Your task to perform on an android device: To quickly look it up, I want to open the existing Invitation docx in the Polaris Office app.
Image 0: 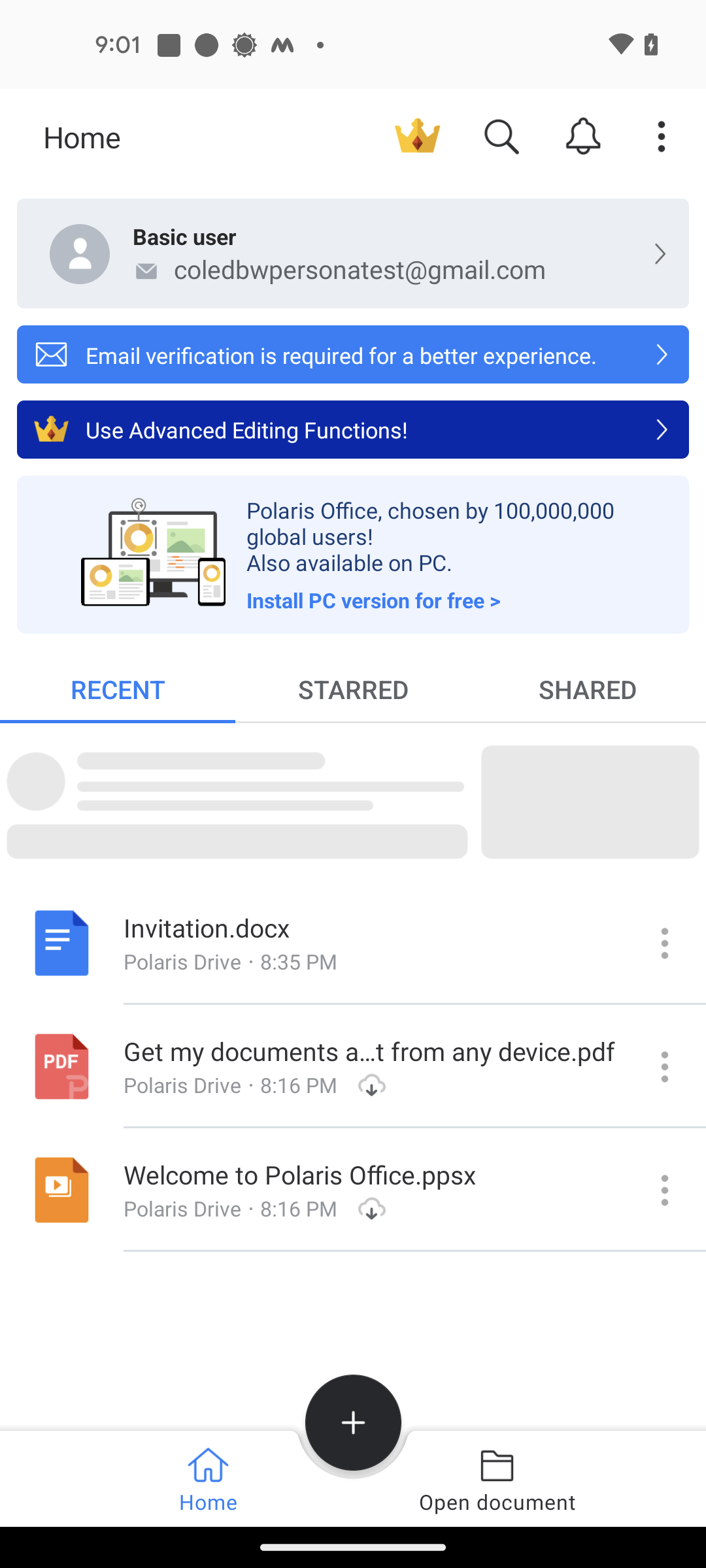
Open the Invitation.docx
Step 0: click (230, 960)
Image 1: 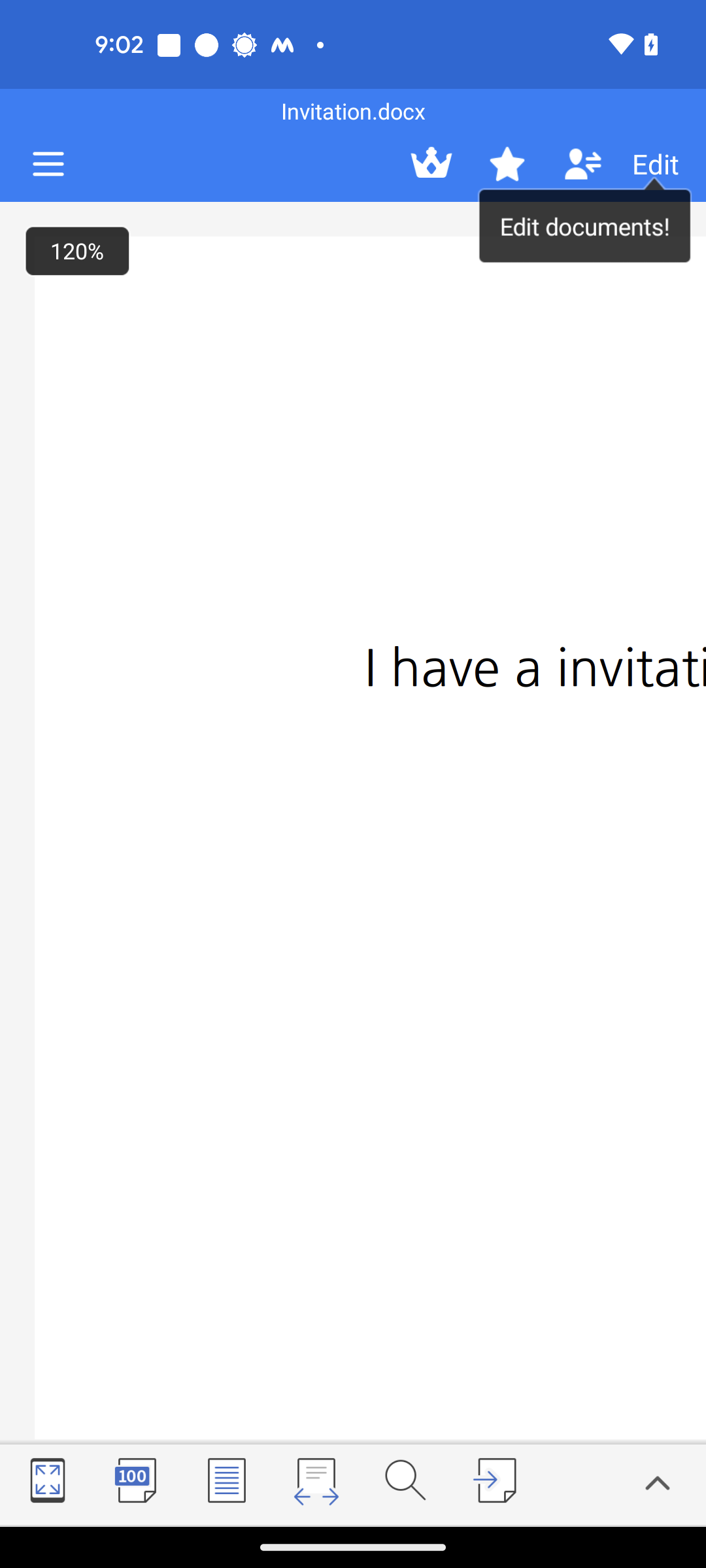
Click on the Expand icon at the bottom left corner of the screen
Step 1: click (52, 1480)
Image 2: 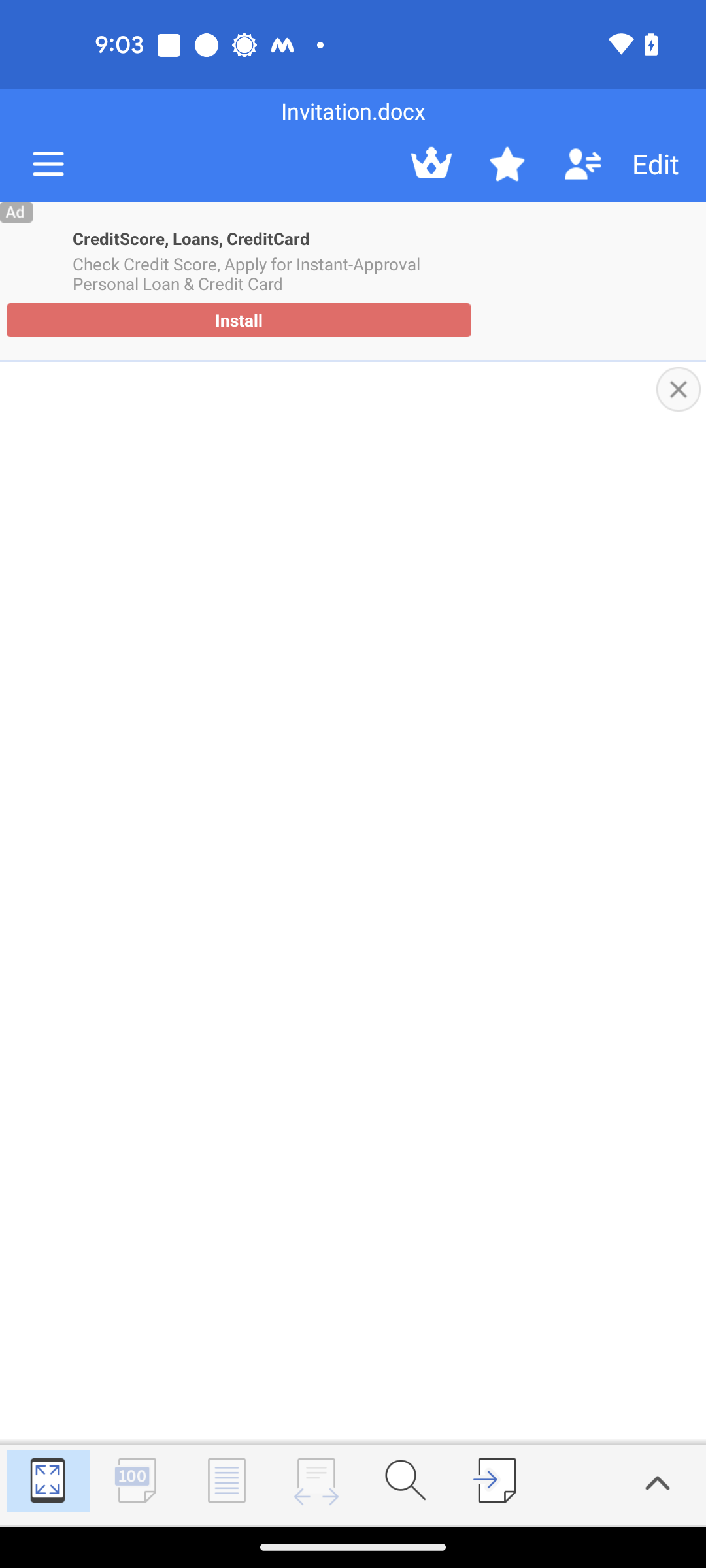
Click on the Close icon below the pop up
Step 2: click (677, 391)
Image 3: 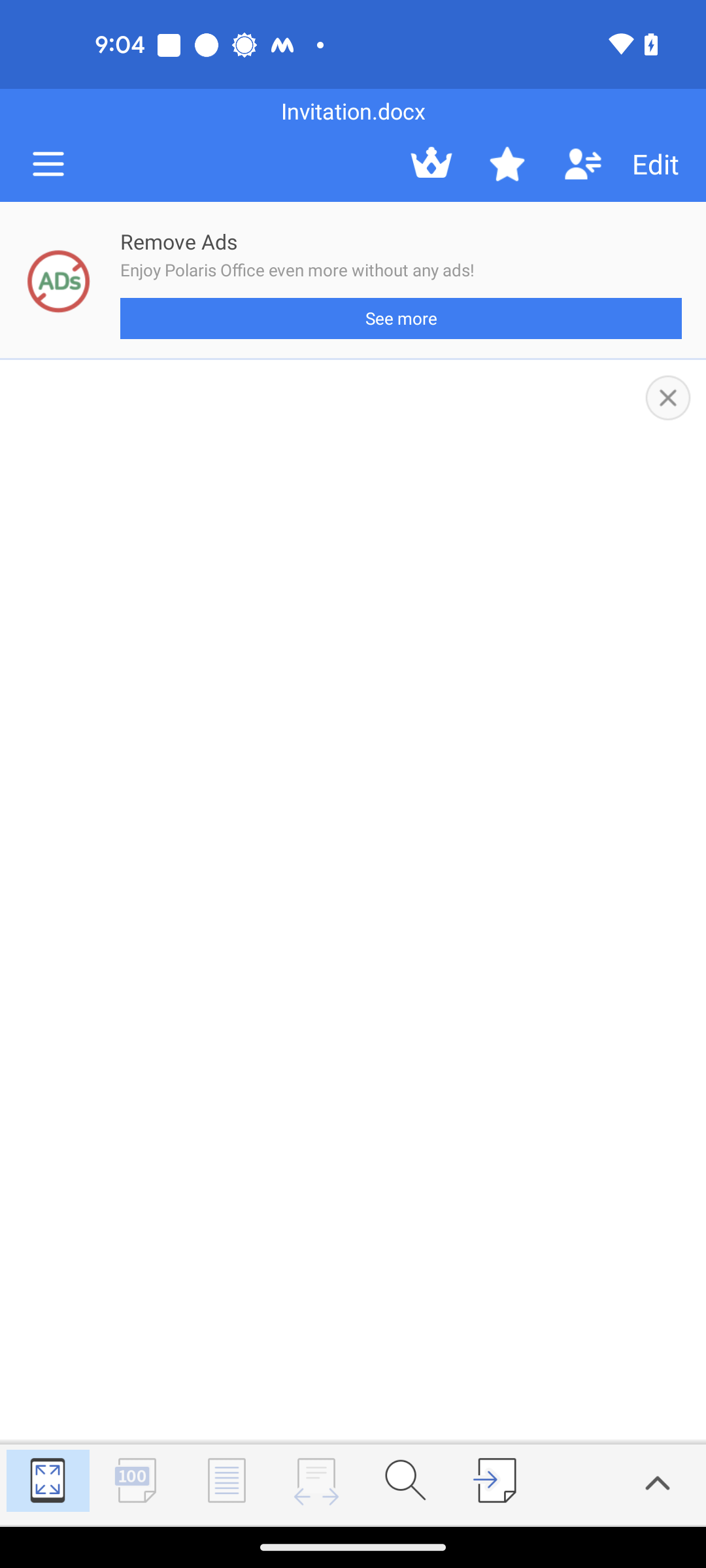
Click on the Close icon below the pop up
Step 3: click (669, 394)